Your task to perform on an android device: I would like to add the samsung 65 inch UA65AU7700 crystal-ultra HD(4K) smart TV LED to my cart for a future purchase.
Image 0: 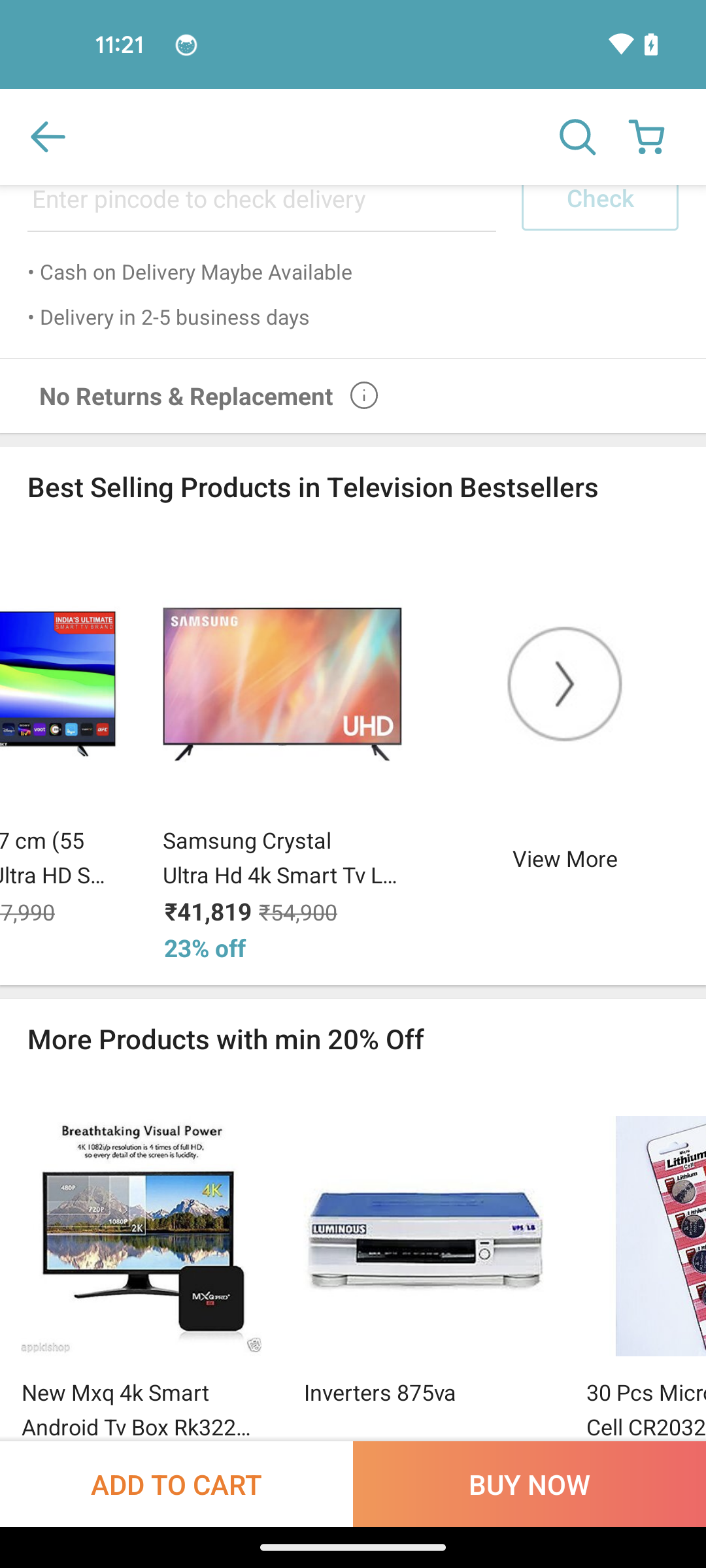
Tap on the add to cart button
Step 0: click (139, 1464)